Your task to perform on an android device: As my current shoes are broken, I want to purchase new formal shoes. Use the Amazon app to look for new Nike formal shoes for women.
Image 0: 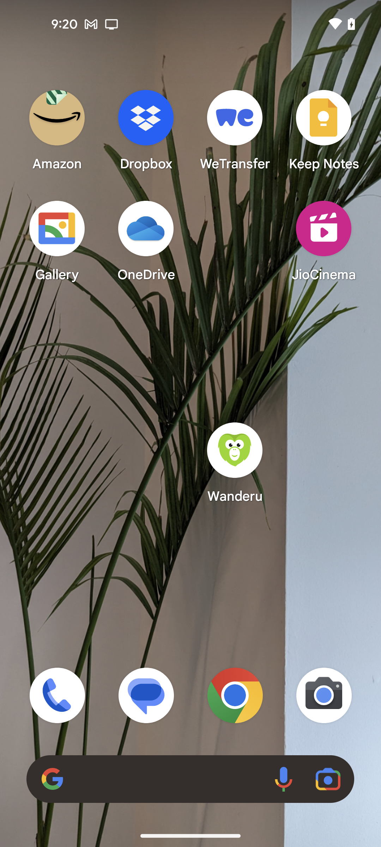
Open the Amazon app
Step 0: open app "Amazon"
Image 1: 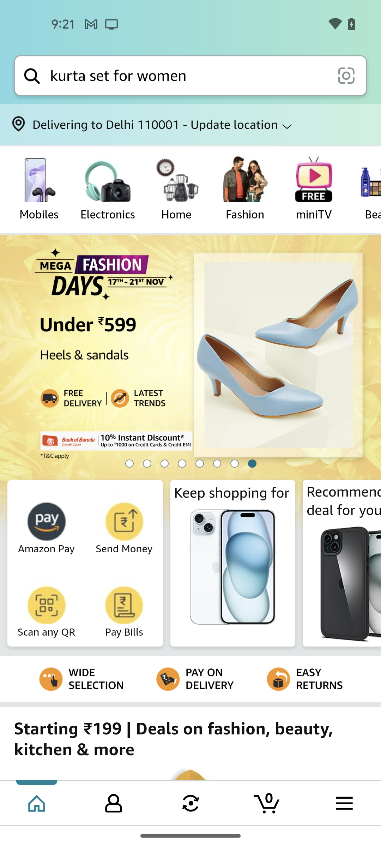
Tap on the search bar at the top of the screen
Step 1: click (188, 76)
Image 2: 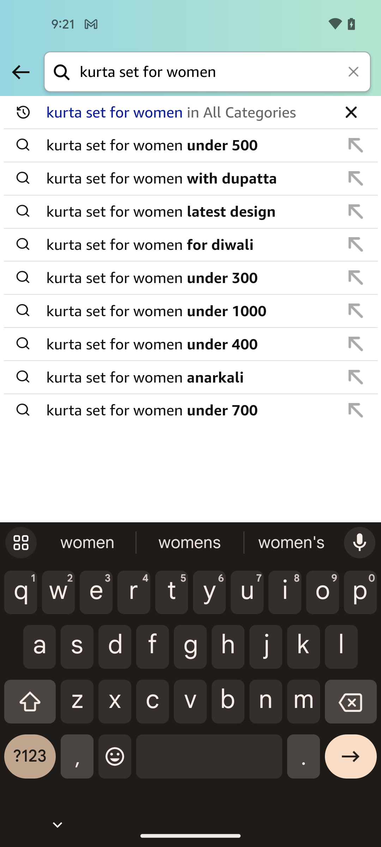
Tap on the cross icon to clear the search bar
Step 2: click (354, 72)
Image 3: 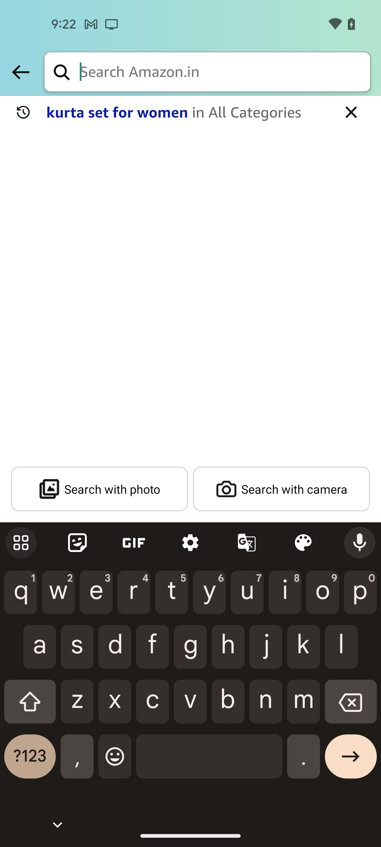
Search for the Nike formal shoes for women
Step 3: type "Nike formal shoes for women"
Image 4: 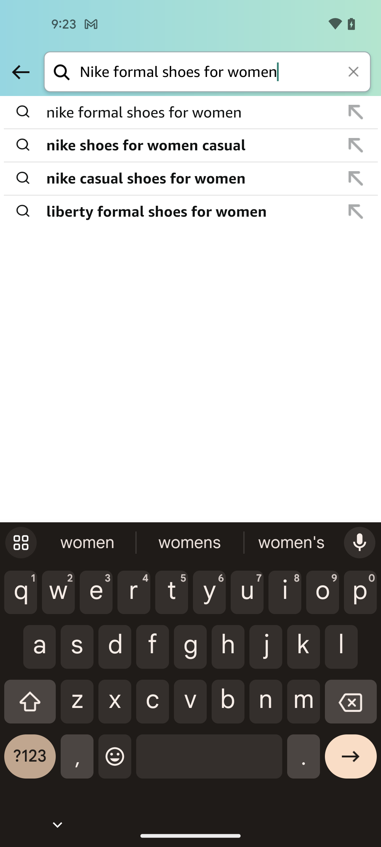
Tap on the first search result
Step 4: click (191, 113)